Your task to perform on an android device: Open the Gmail App, View an event titled as Task Feedback Meeting and view more about the event.
Image 1: 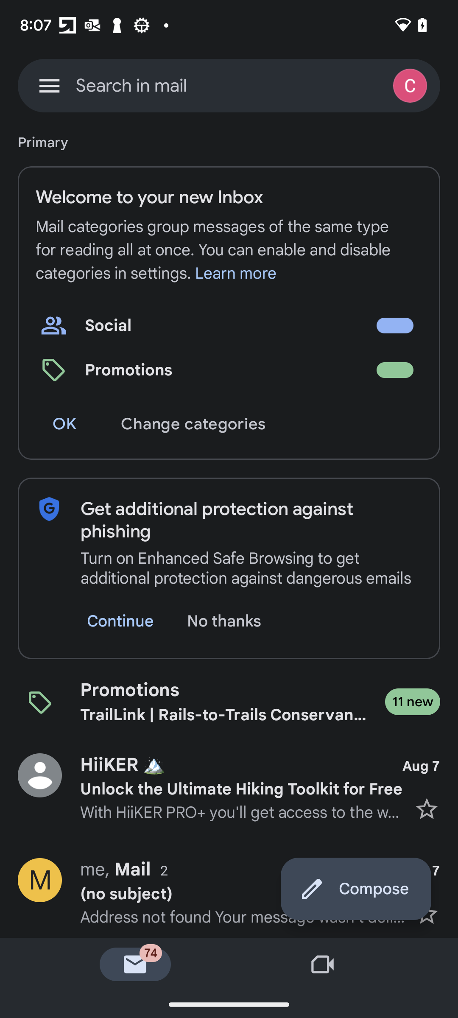
Click on the Three Horizontal Line in the top left corner
Step 1: click (49, 85)
Image 2: 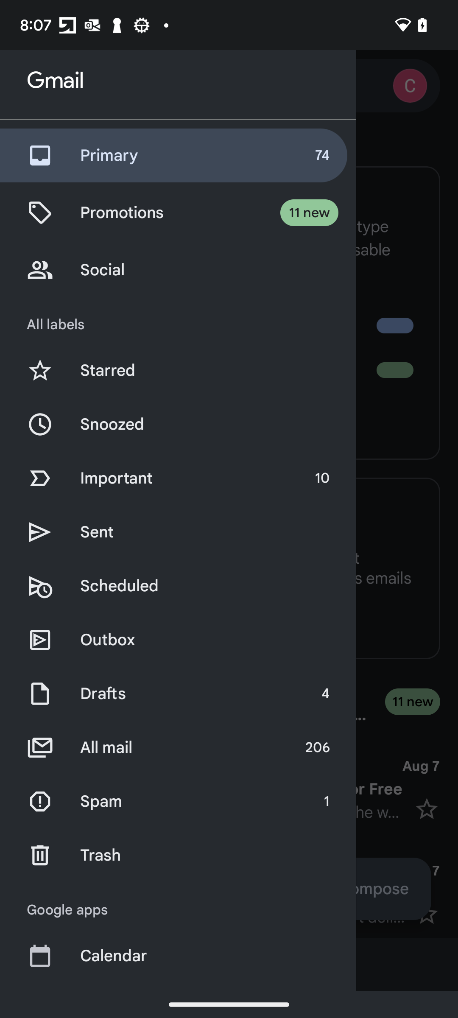
Click on the Calendar Label
Step 2: click (213, 956)
Image 3: 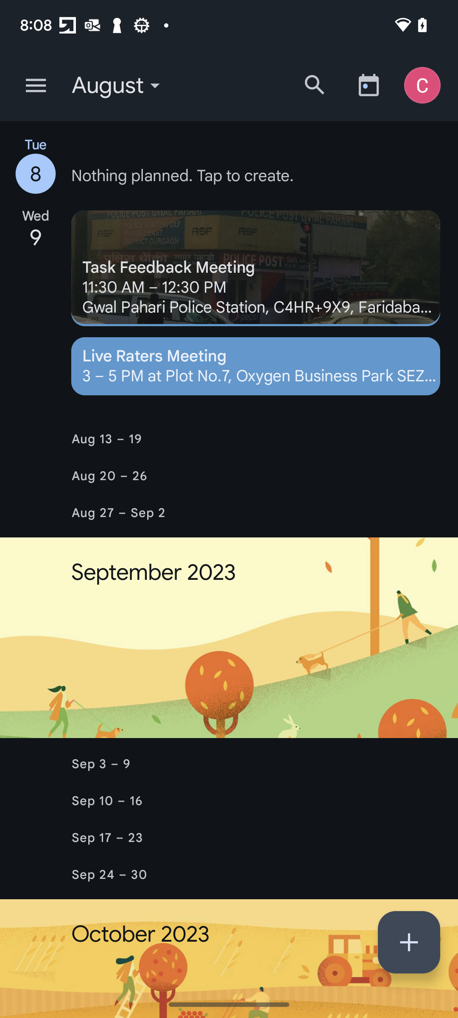
Click on the Task Feedback Meeting to view more about this meeting. 
Step 3: click (256, 268)